Your task to perform on an android device: turn on the notifications for new recipes in the Side Chef app
Image 1: 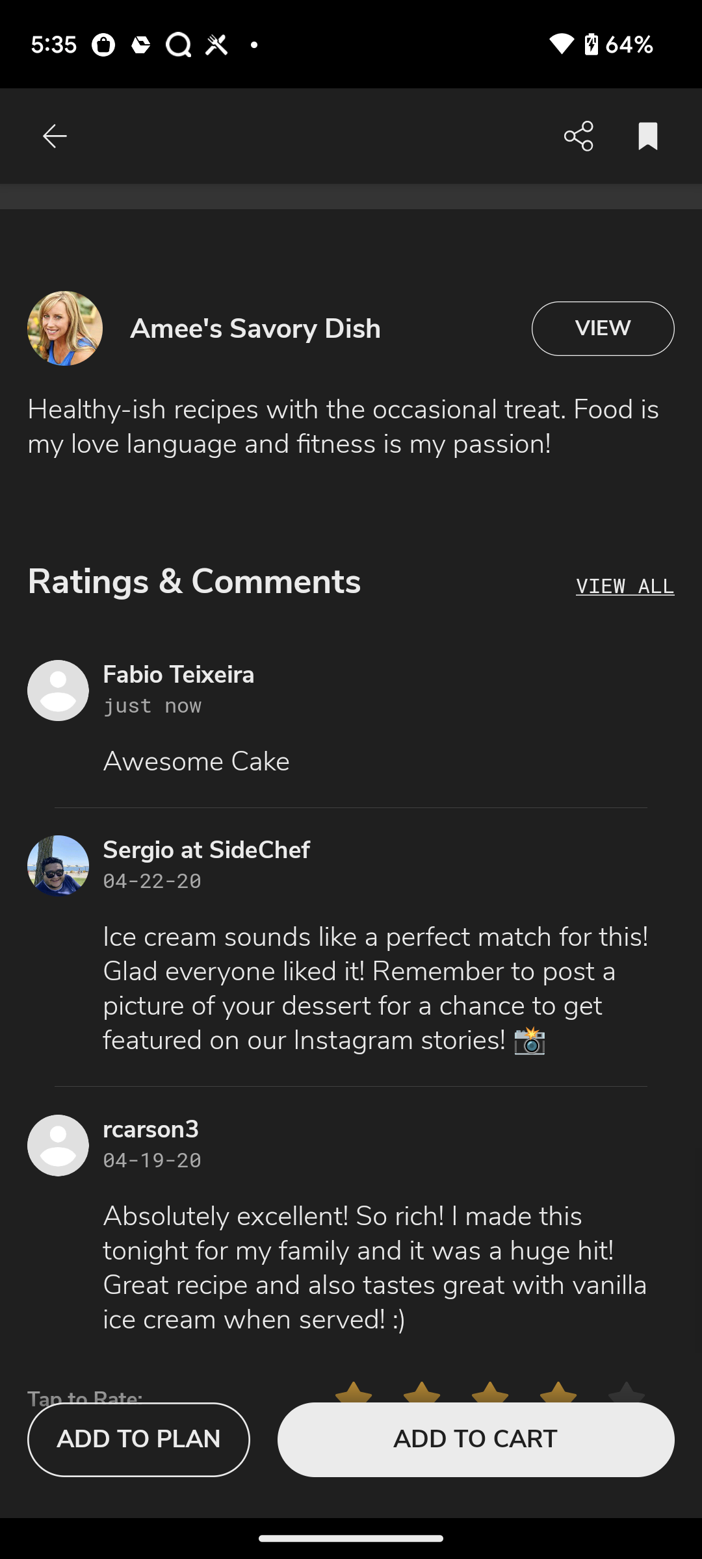
go back
Step 1: press back button
Image 2: 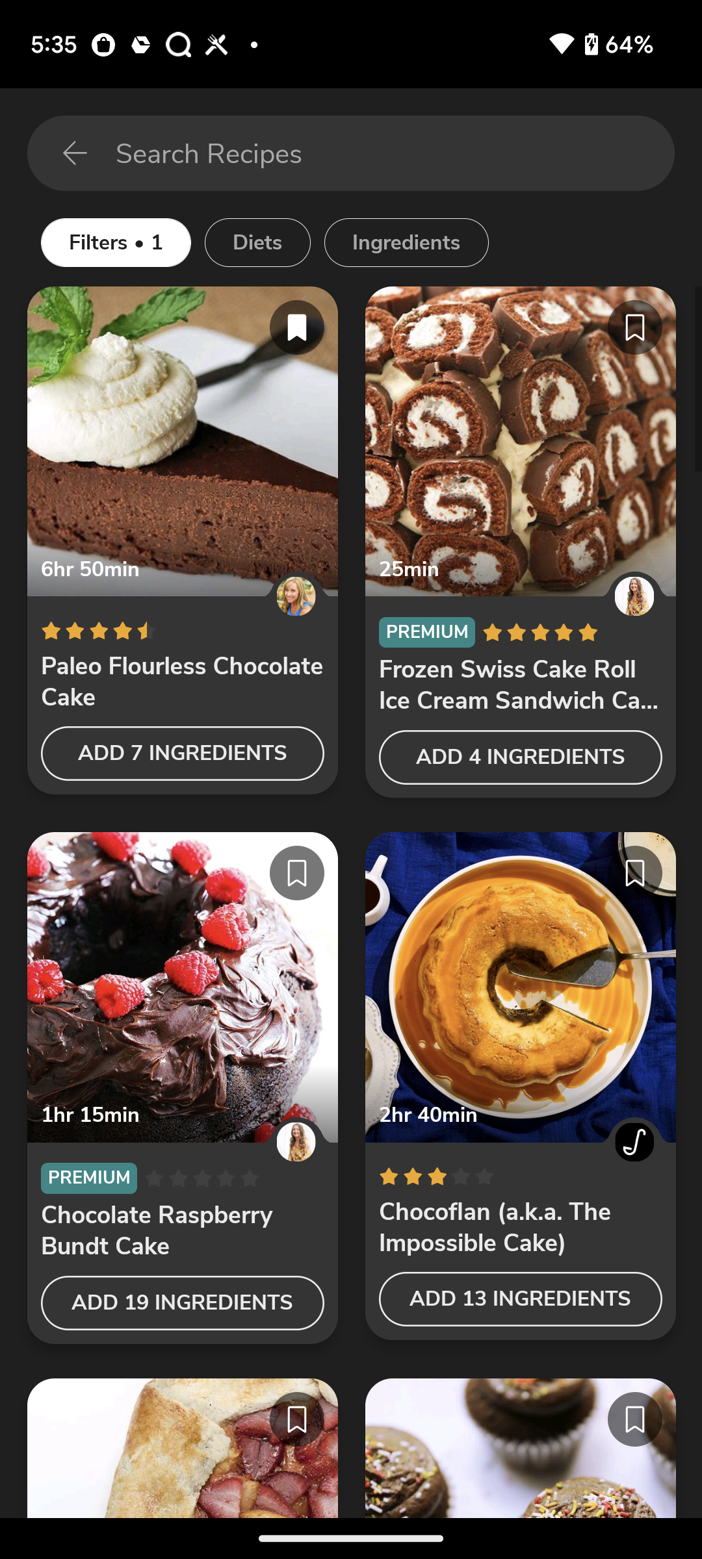
go back to the previous page
Step 2: press back button
Image 3: 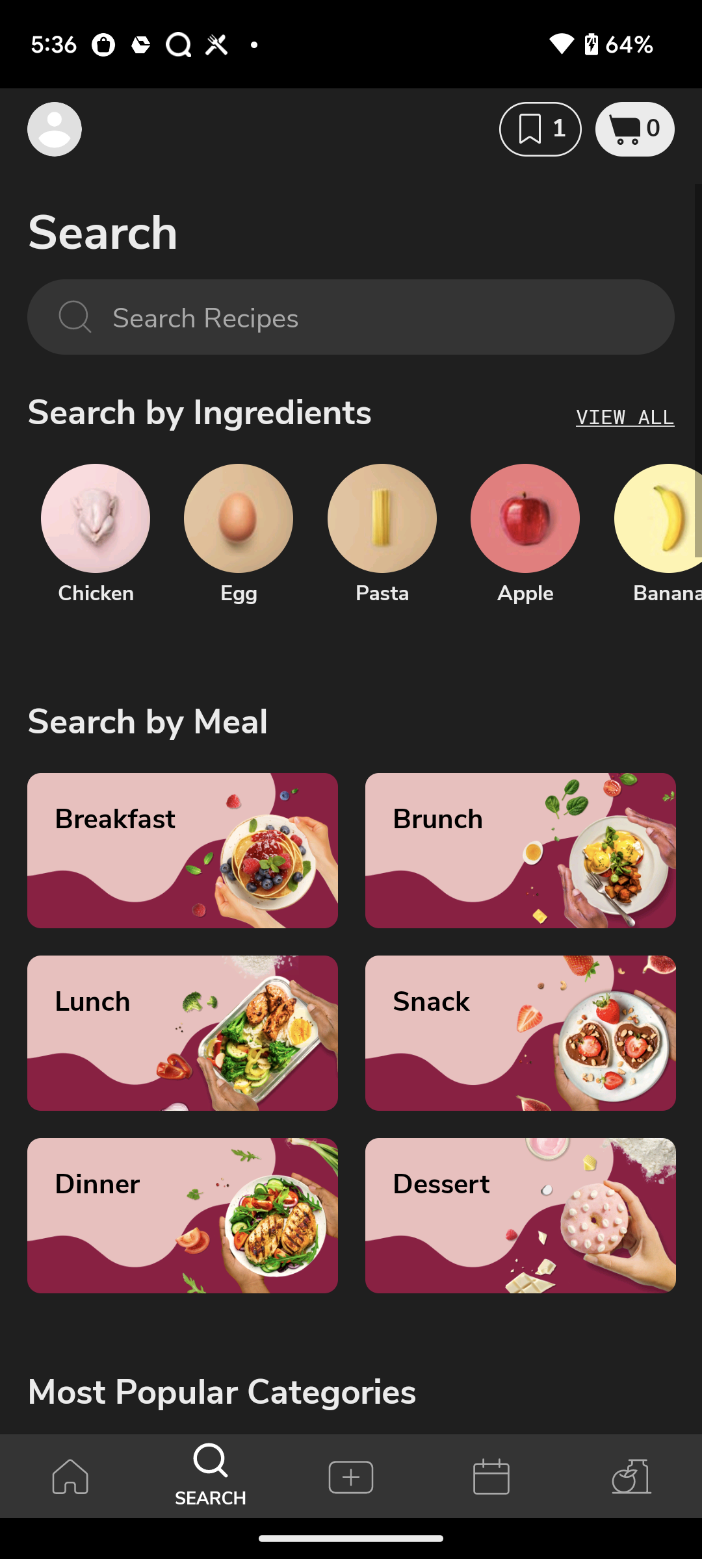
Click on the profile icon at the top right corner of the screen
Step 3: click (47, 129)
Image 4: 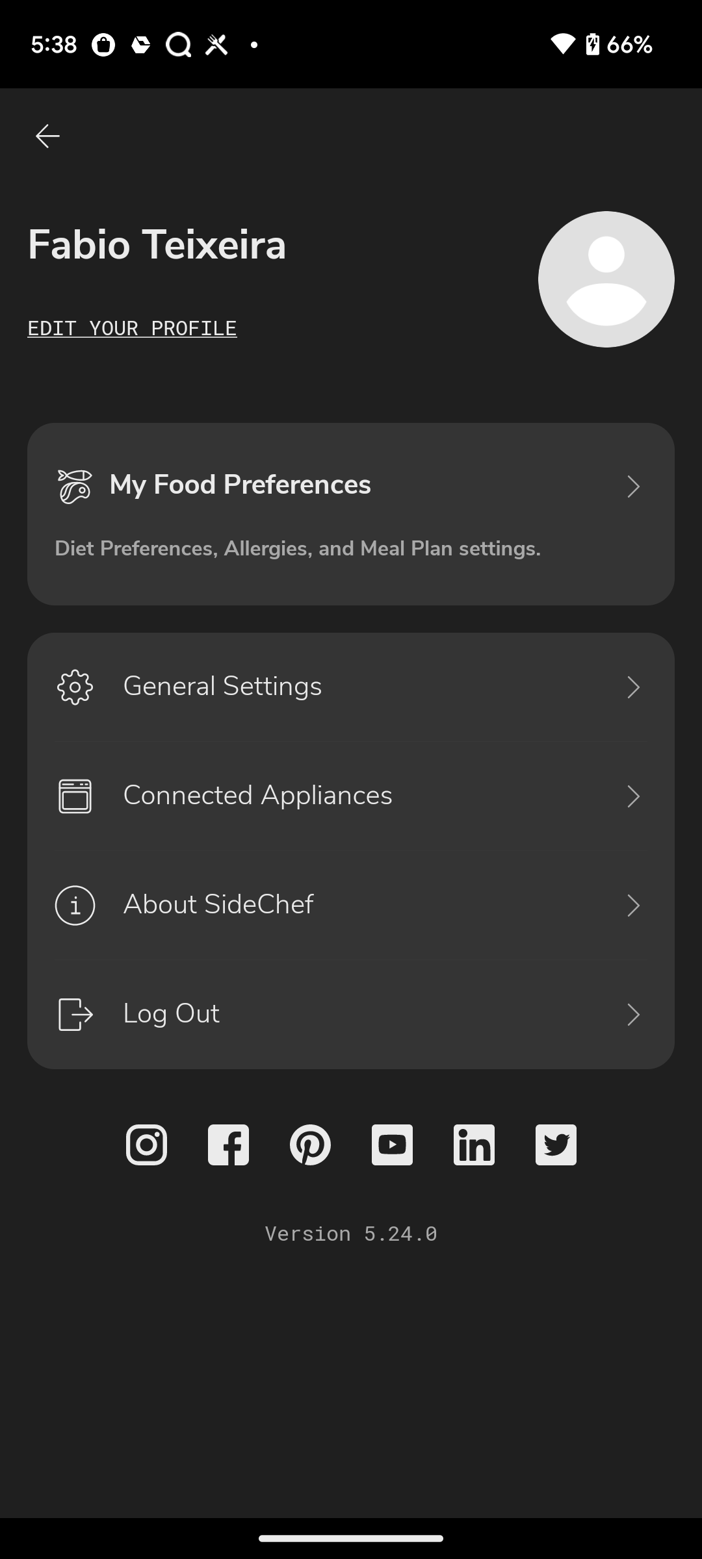
Click on the General Settings
Step 4: click (357, 687)
Image 5: 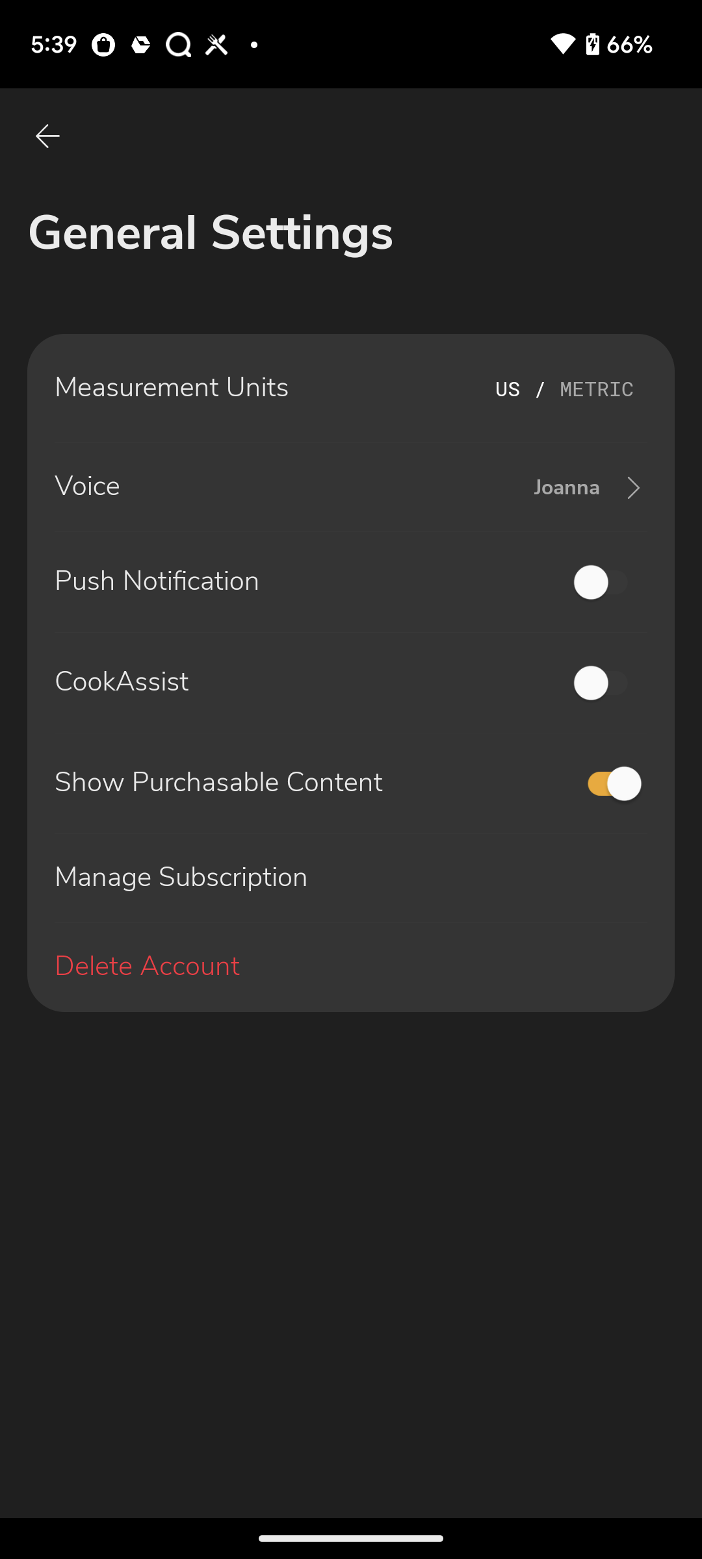
Click on the toggle of push notification to turn it on
Step 5: click (607, 582)
Image 6: 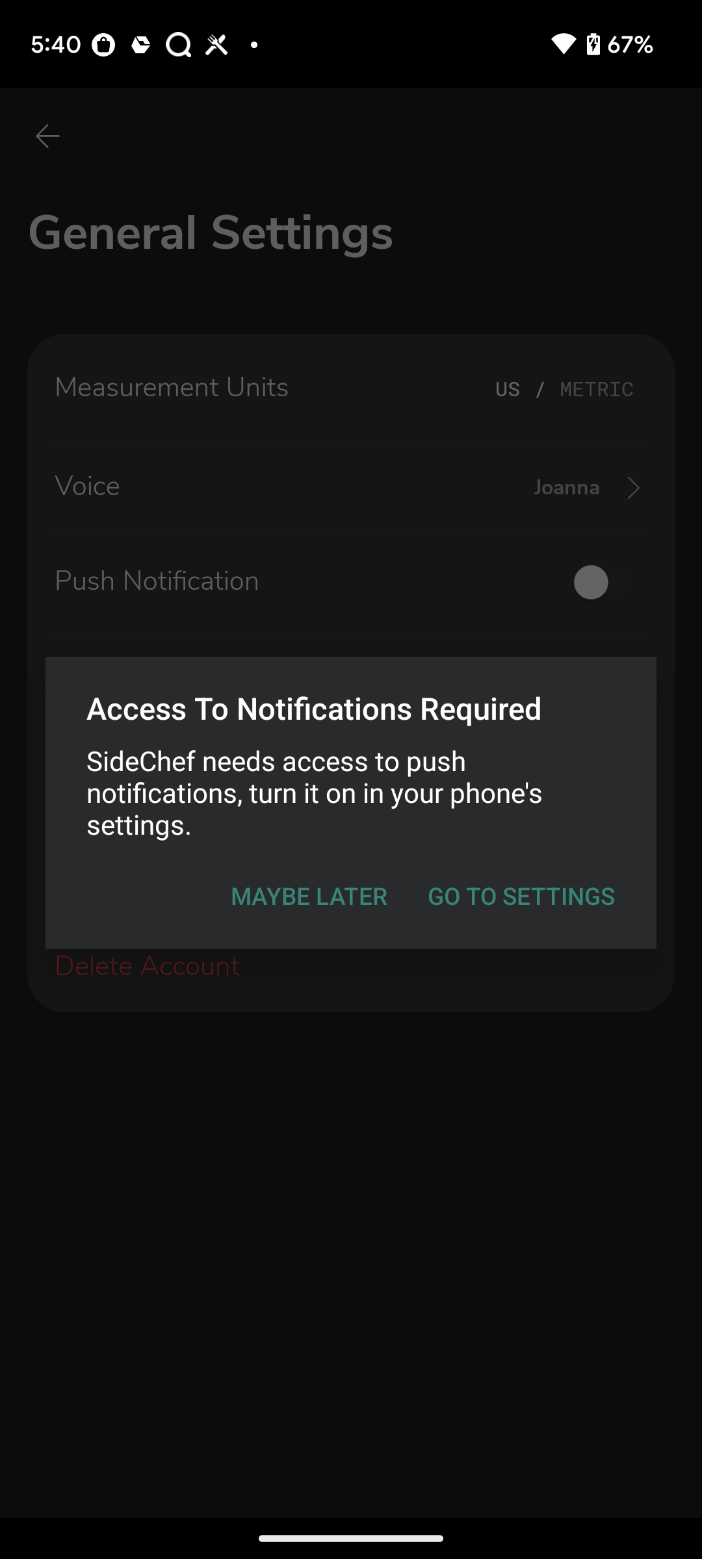
click on go to settings
Step 6: click (521, 896)
Image 7: 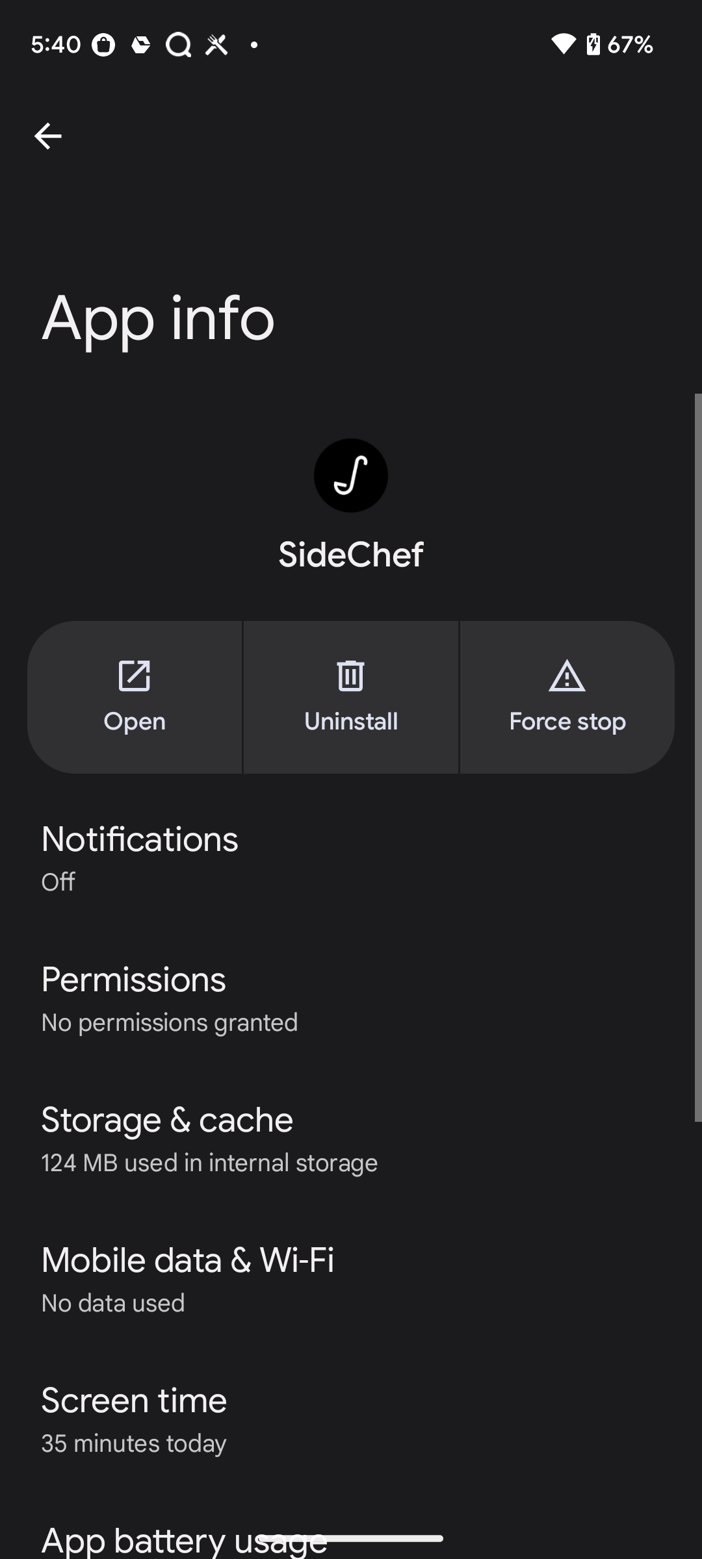
Click on the Notifications
Step 7: click (140, 839)
Image 8: 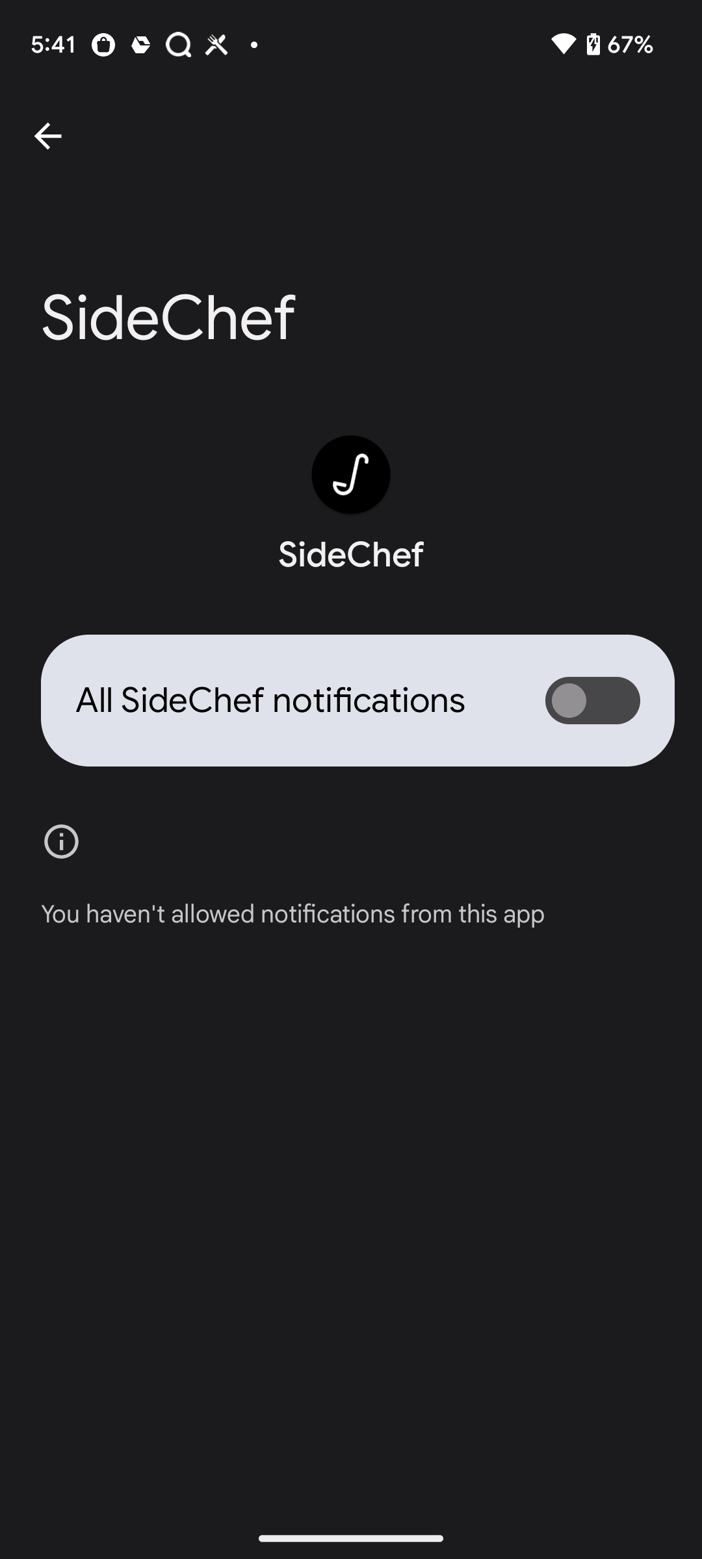
Click on the toggle button to turn notifications on
Step 8: click (592, 700)